Your task to perform on an android device: Look for the Men's athletic shoes with size 10 in  the Etsy app.
Image 1: 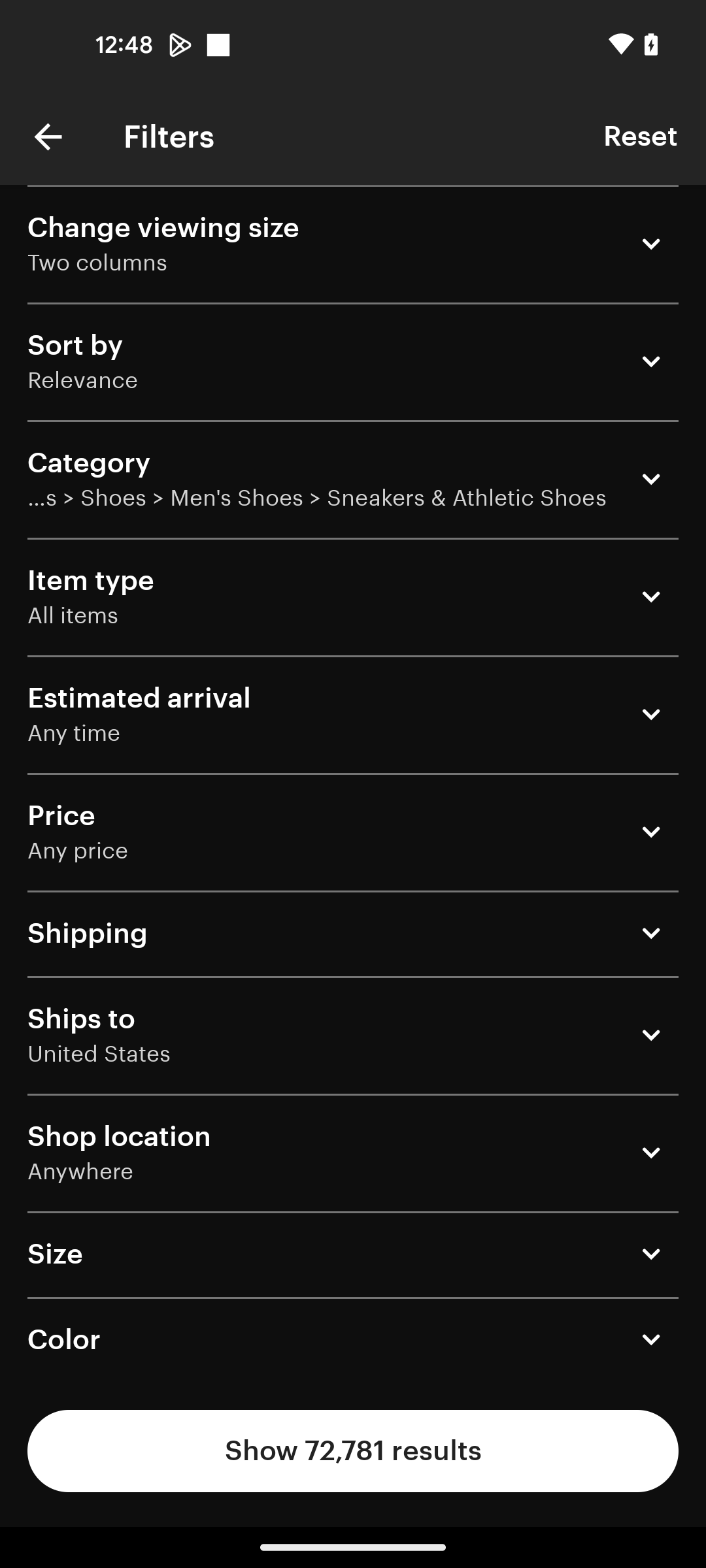
Click on the Size filter
Step 1: click (55, 1254)
Image 2: 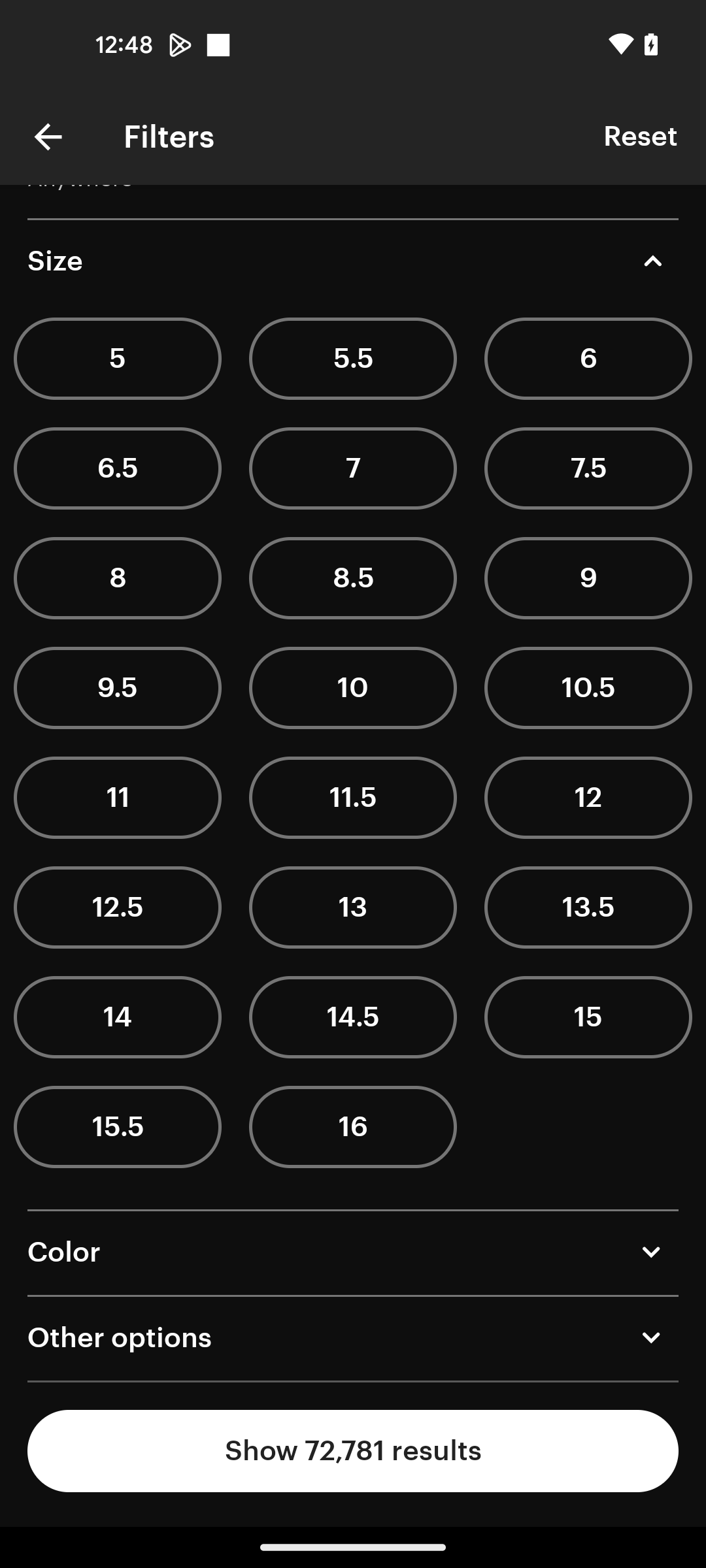
Click on the 10
Step 2: click (353, 687)
Image 3: 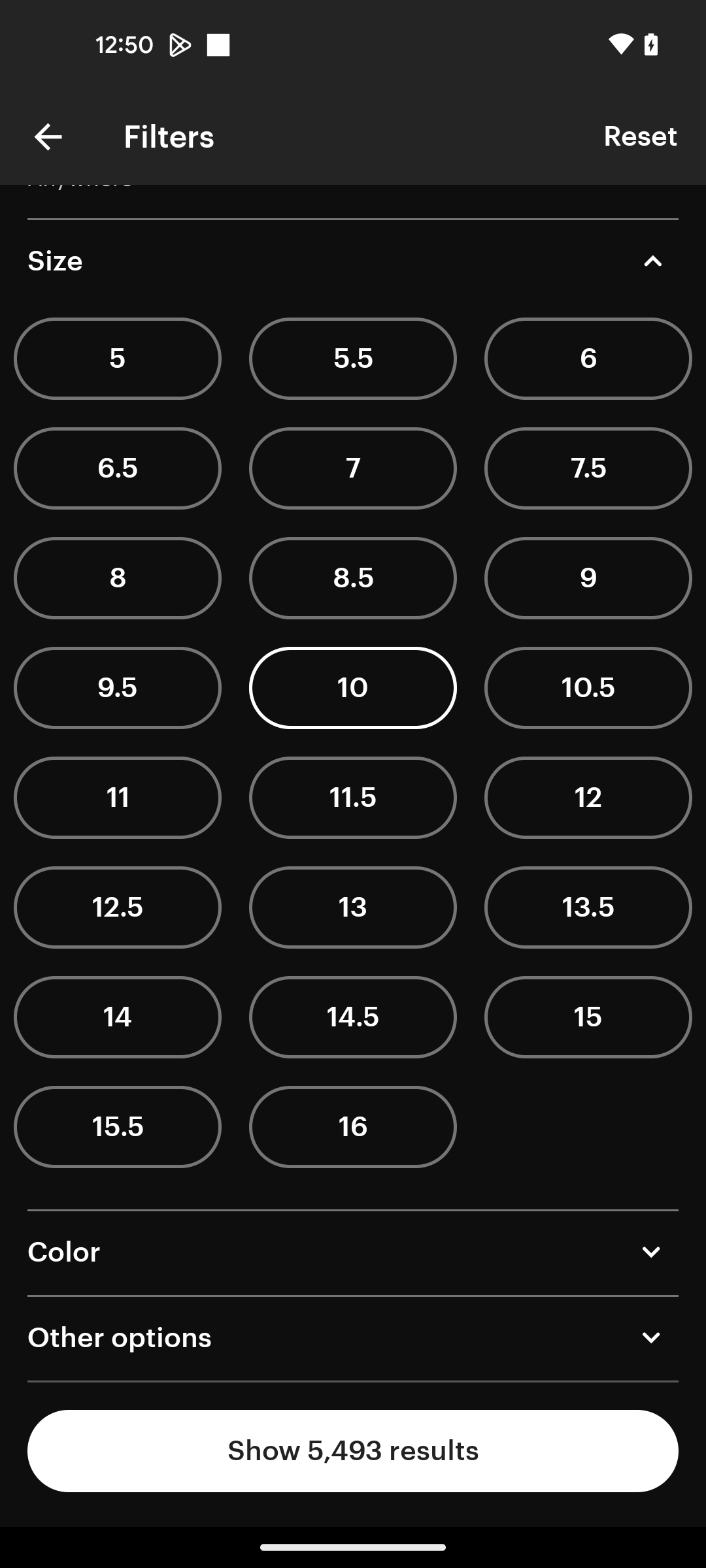
Click on the Show 5,493 result
Step 3: click (353, 1450)